Your task to perform on an android device: My dietician has advised me to have some almonds in my diet. Search for almonds in the Flipkart app.
Image 0: 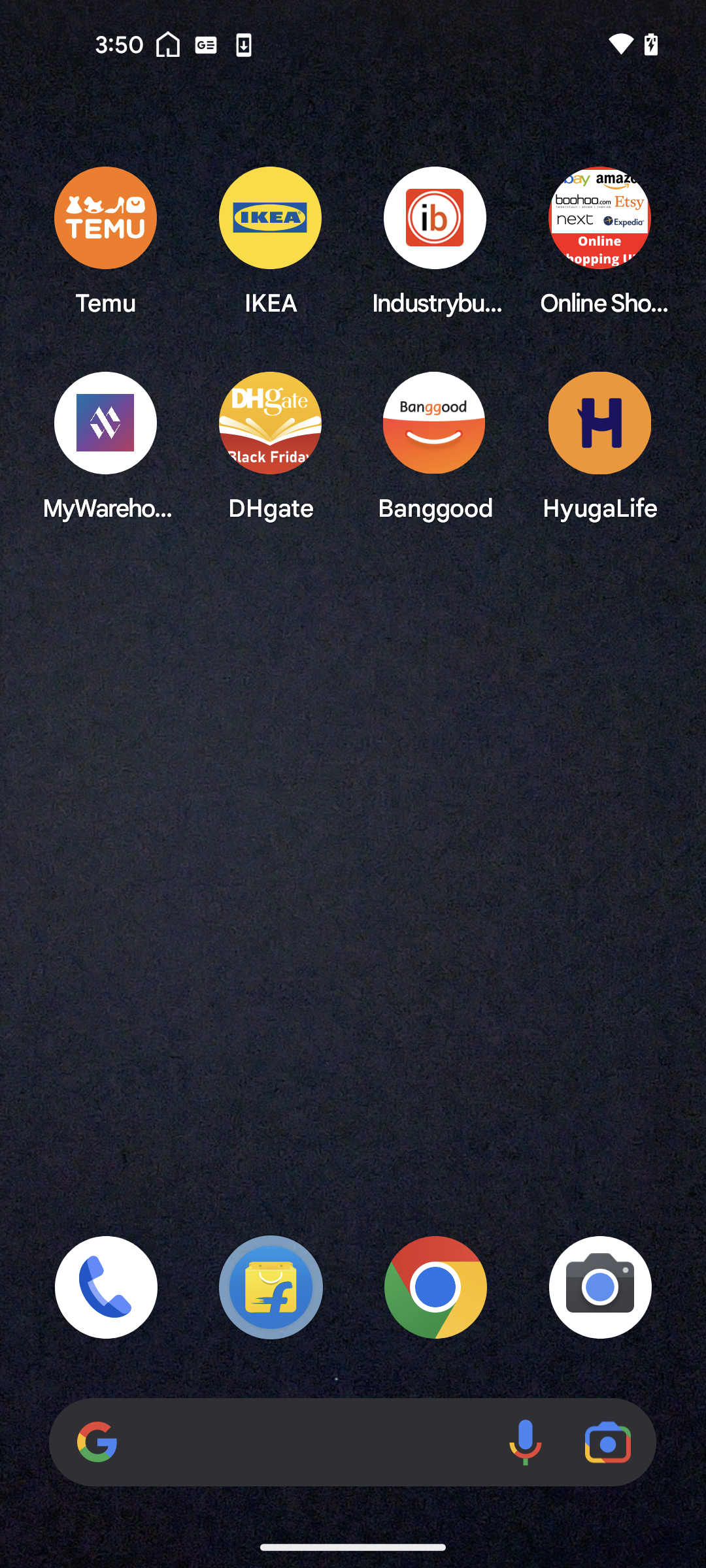
Open the Flipkart app
Step 0: open app "Flipkart"
Image 1: 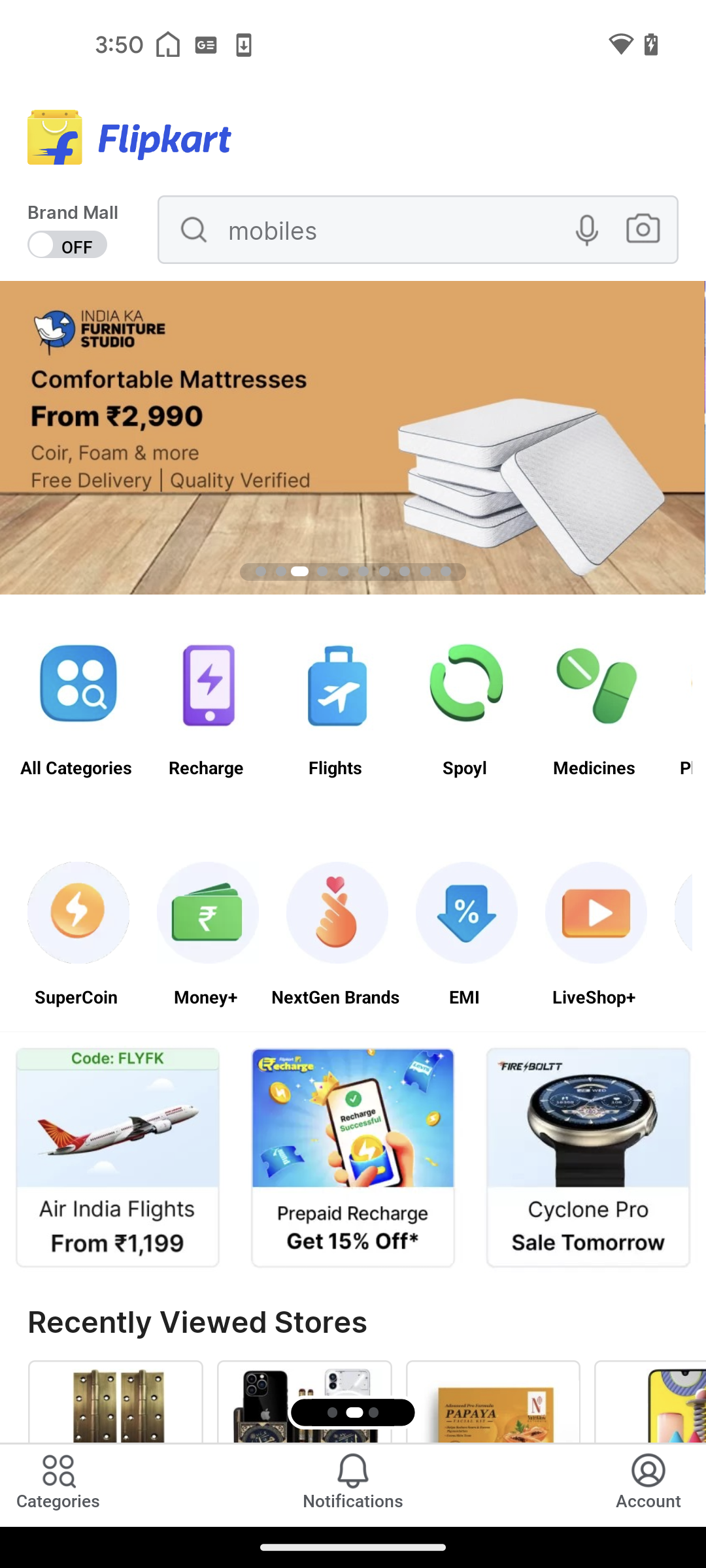
Go to the search bar at the top of the screen
Step 1: click (342, 229)
Image 2: 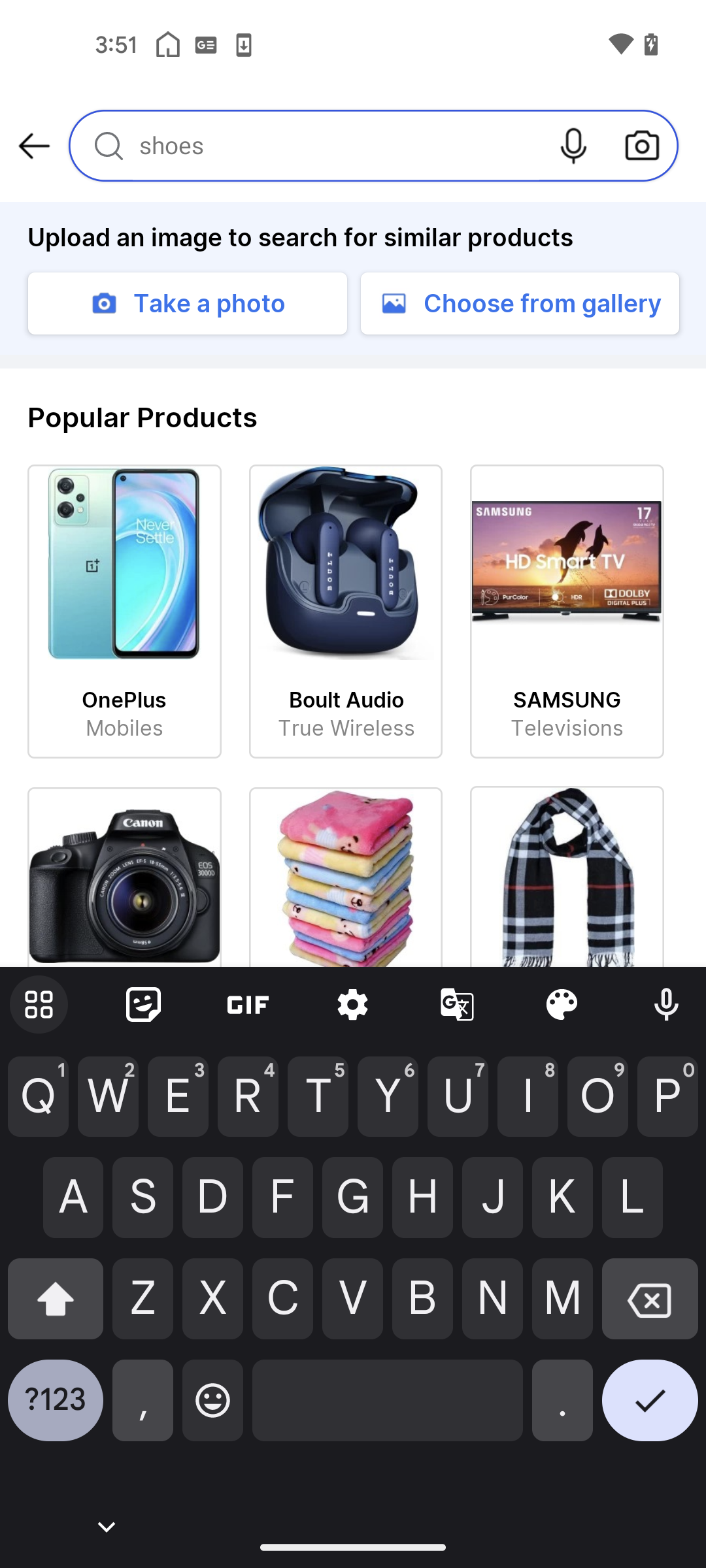
Type Almonds in the search bar
Step 2: type "Almonds"
Image 3: 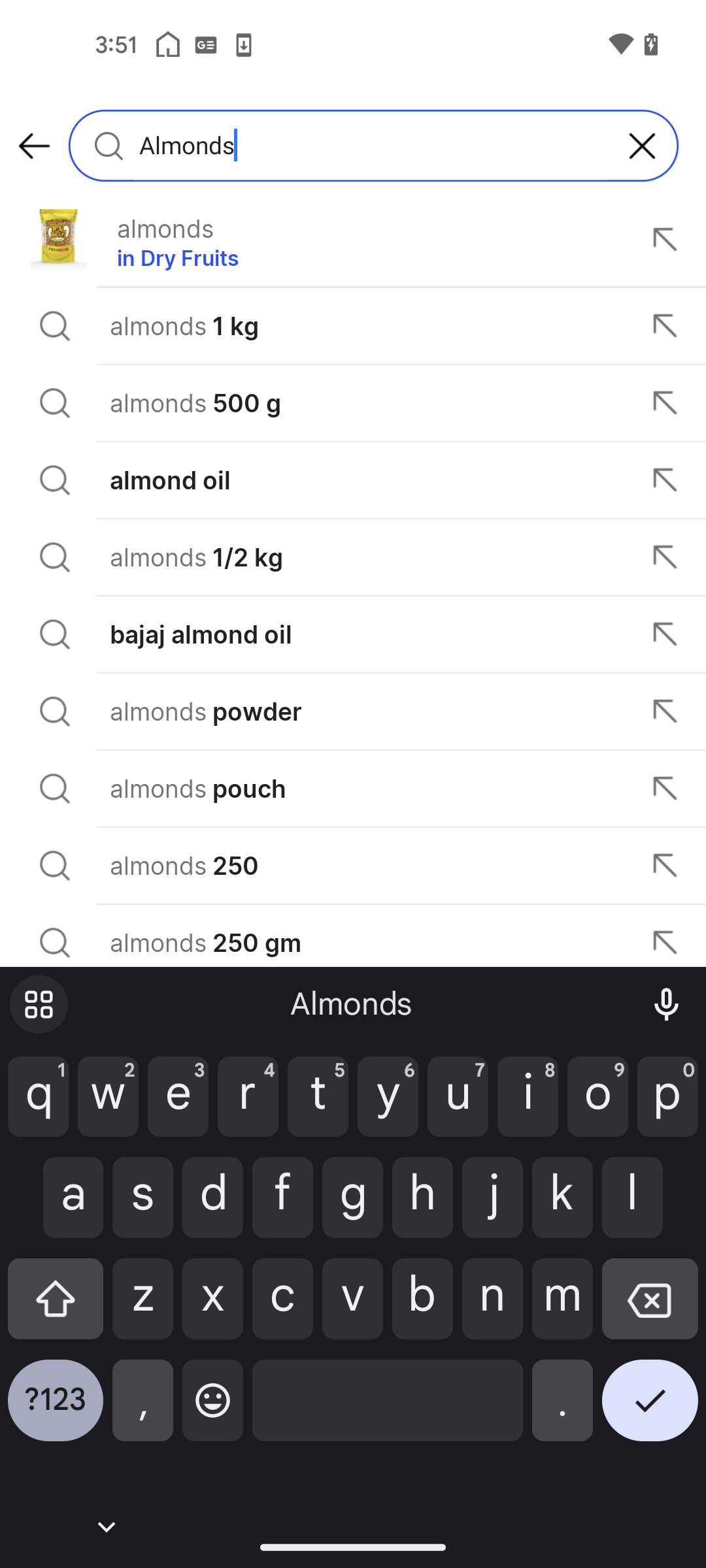
Select the first suggested result
Step 3: click (258, 244)